Your task to perform on an android device: Go to the adidas app & select the product in Large size
Image 0: 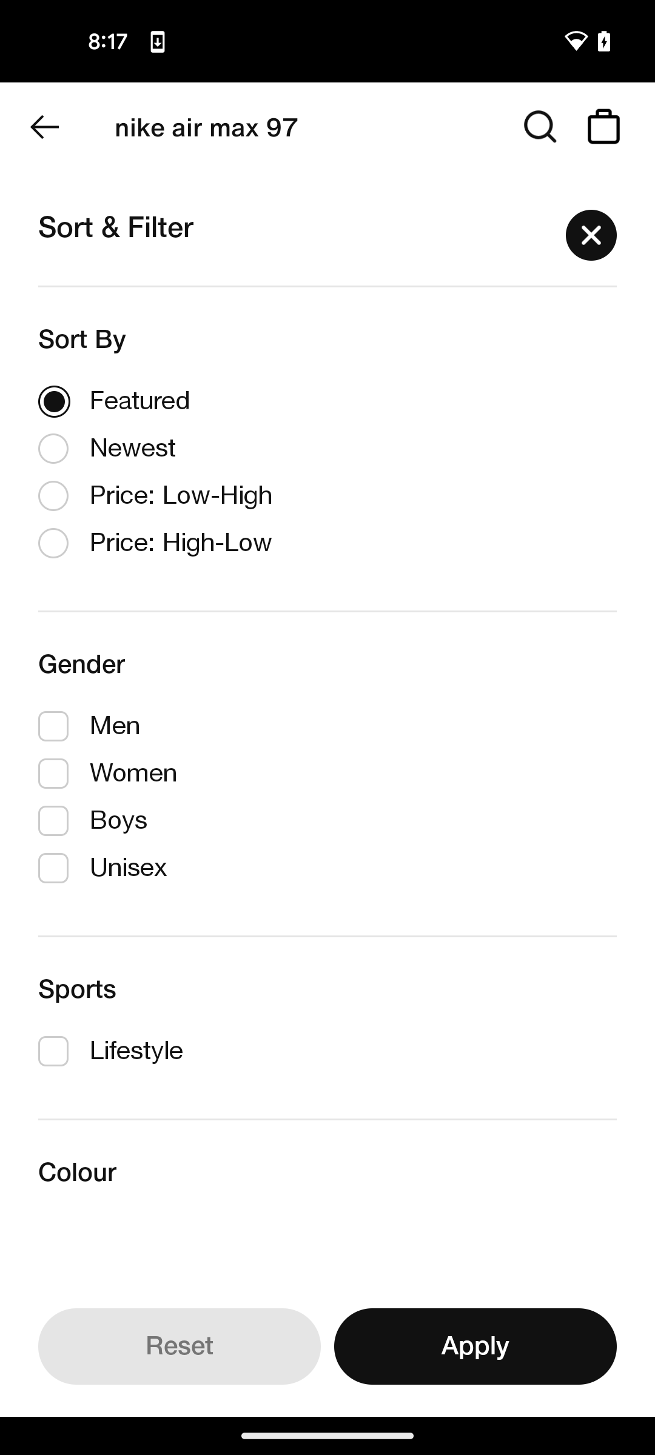
open adidas app
Step 0: open app "adidas"
Image 2: 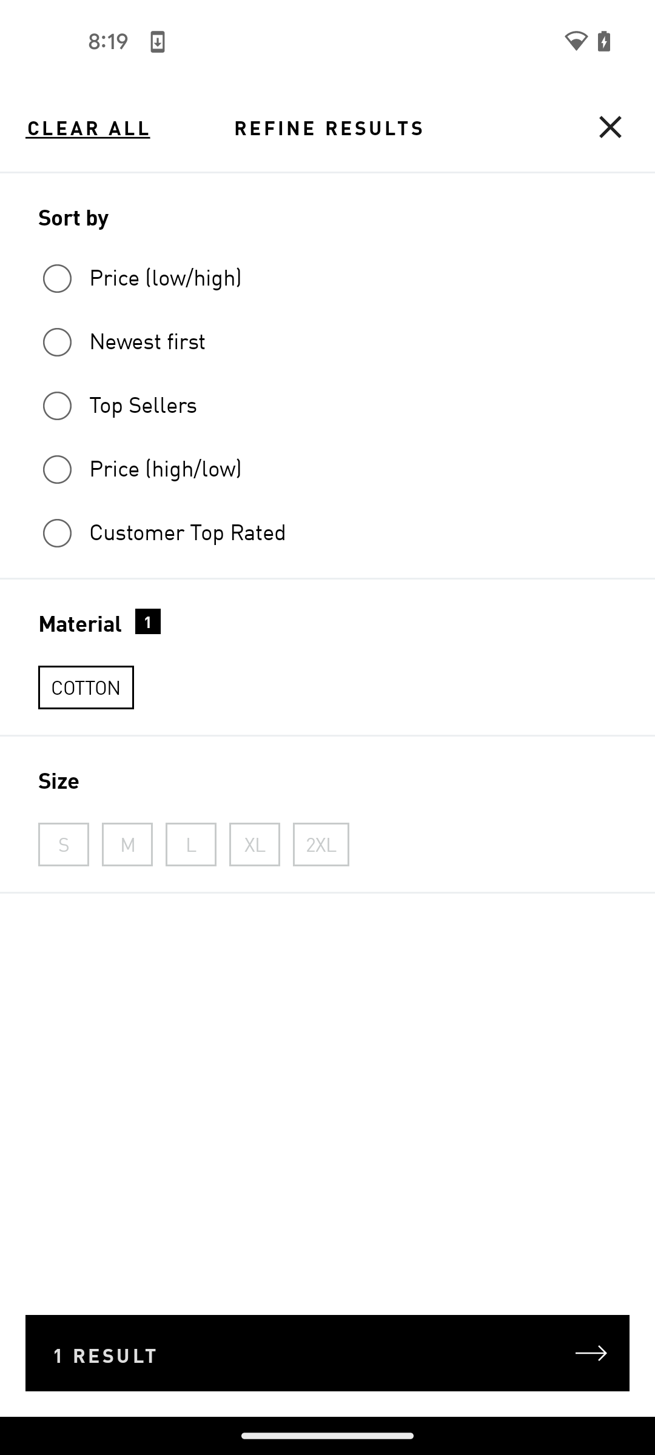
select the L size
Step 2: click (194, 836)
Image 3: 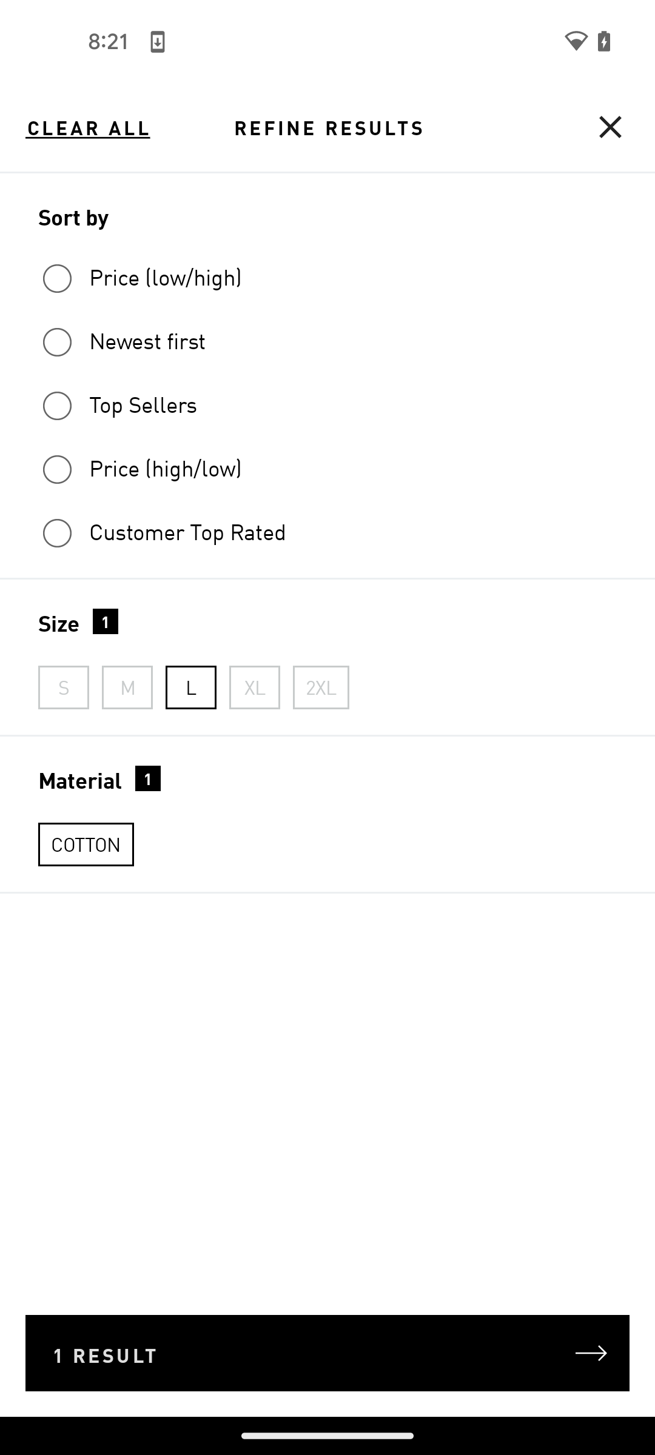
click on Results at the bottom of the screen
Step 3: click (433, 1371)